Your task to perform on an android device: Go to the library tab, create the playlist named "Song," and add video to the created playlist.
Image 0: 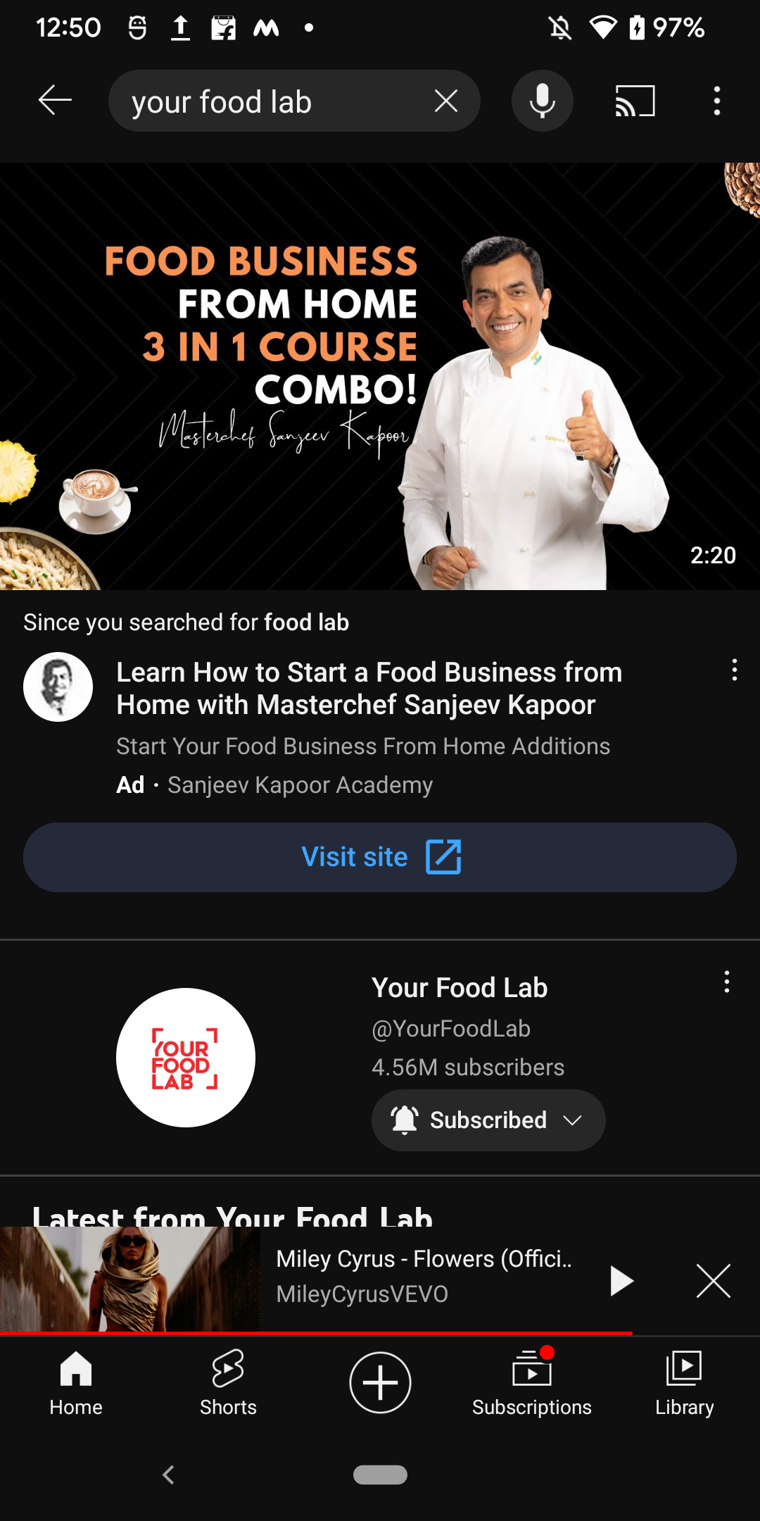
Click on the library tab at the bottom right corner
Step 0: click (684, 1381)
Image 1: 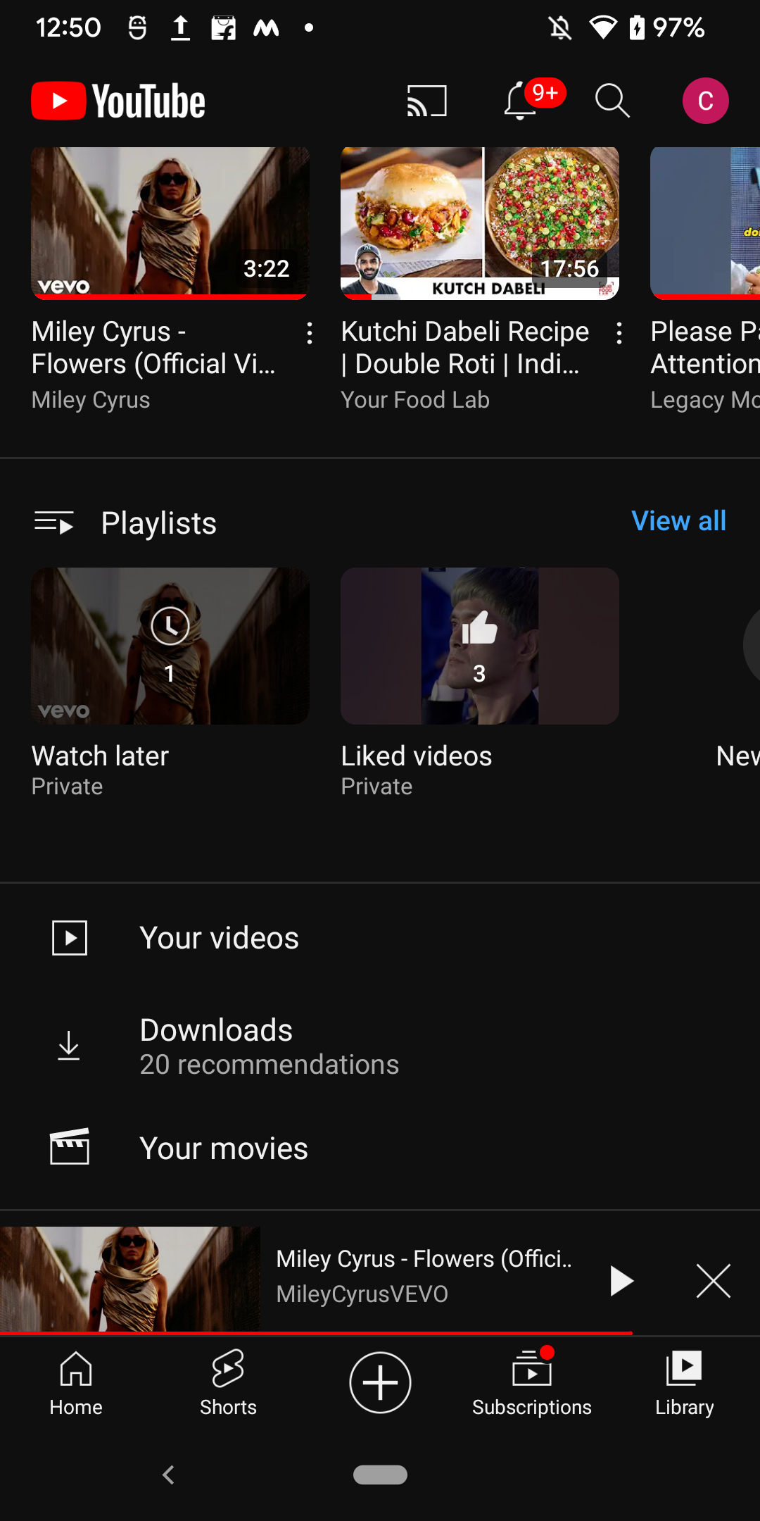
Click on new playlist
Step 1: click (697, 725)
Image 2: 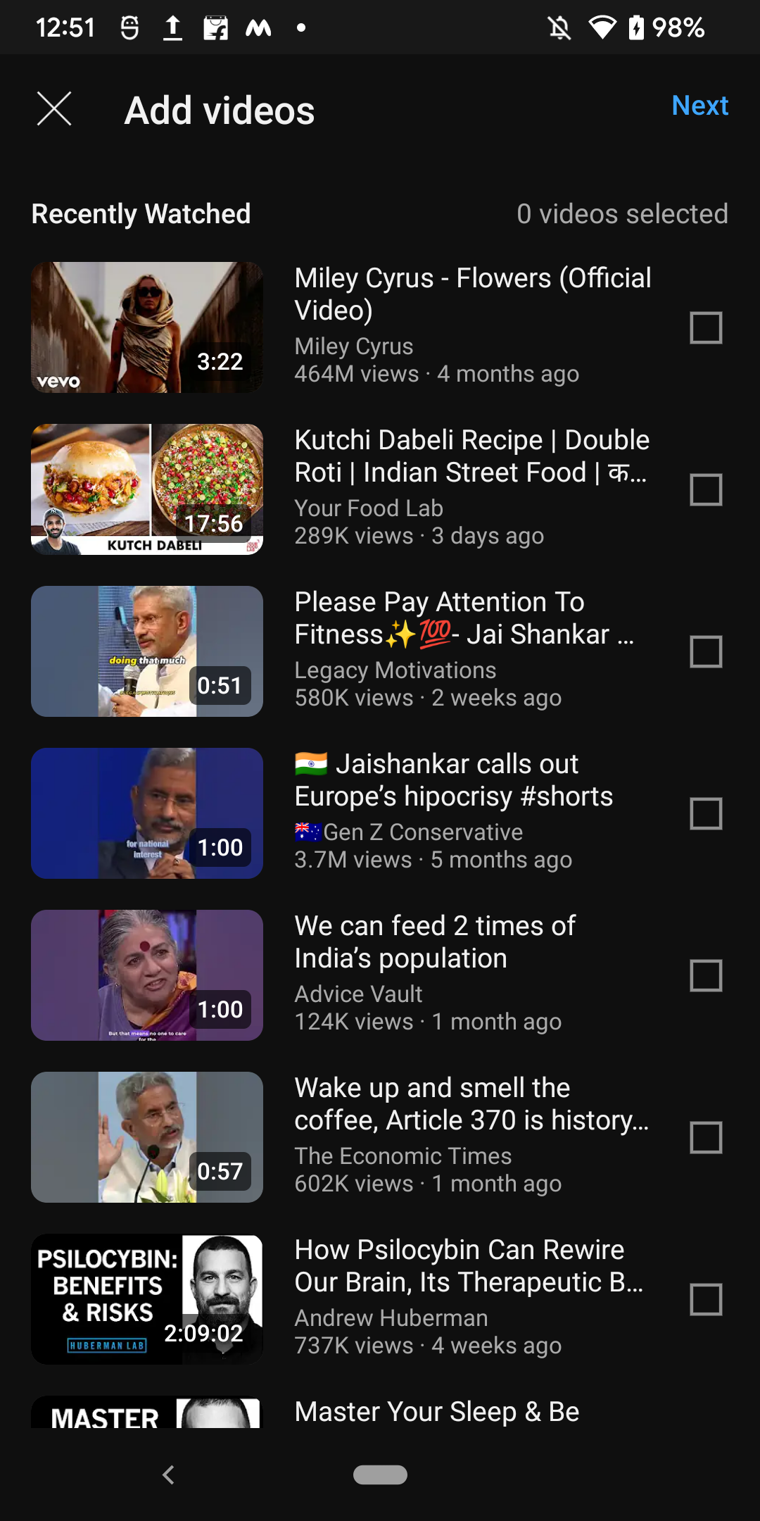
select the first and second video
Step 2: click (380, 327)
Image 3: 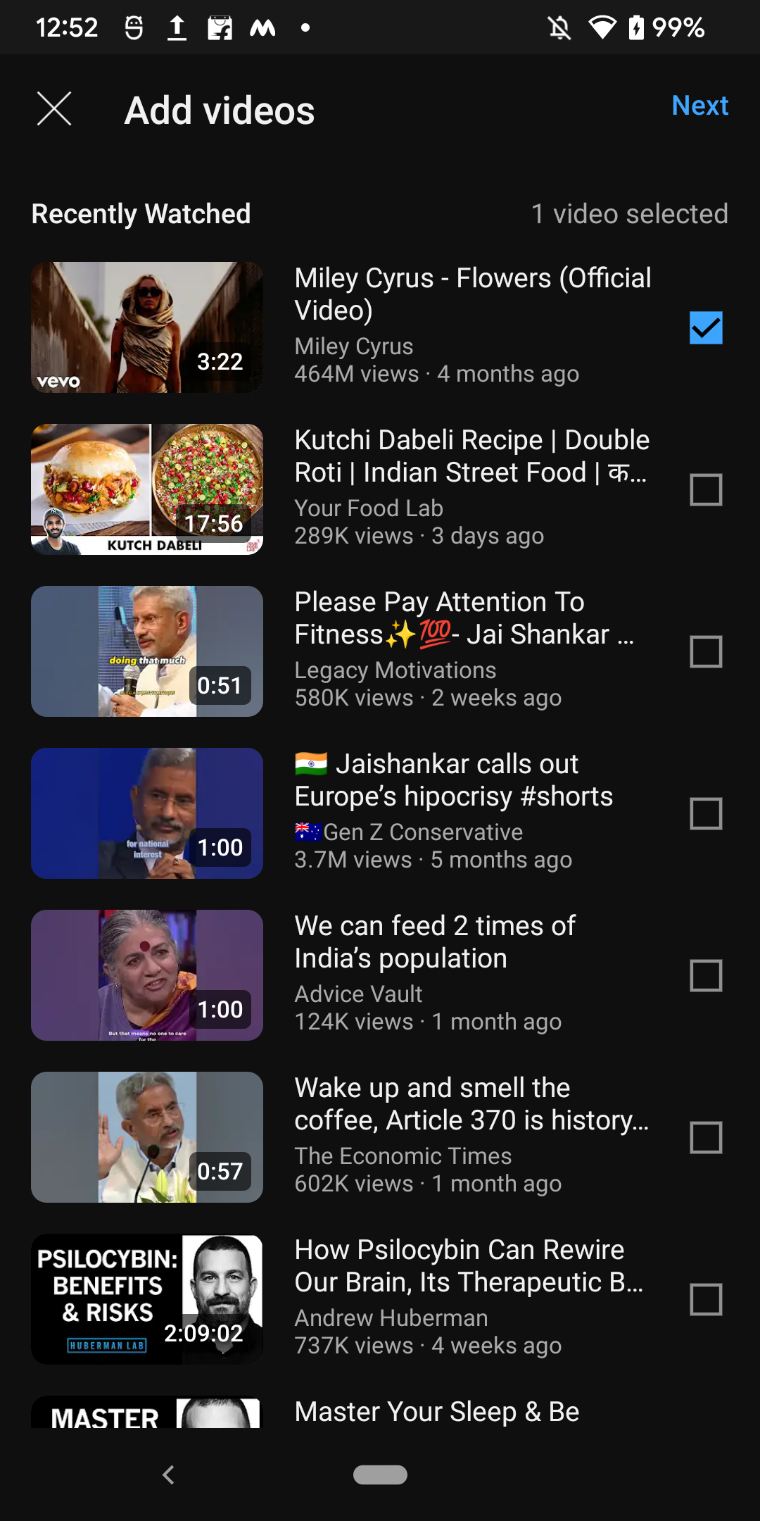
select the first and second video
Step 3: click (380, 489)
Image 4: 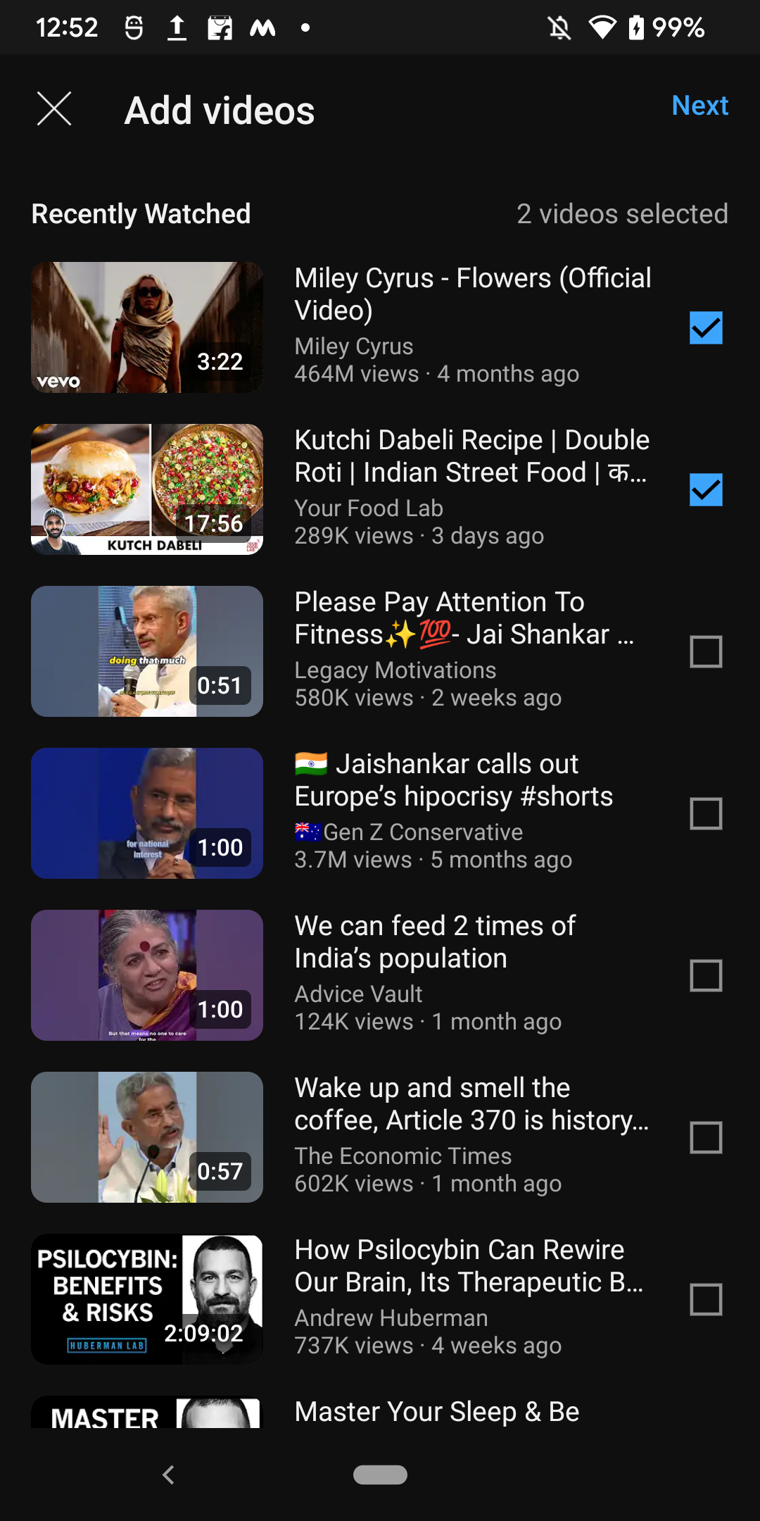
Click on the next button at the top right corner
Step 4: click (700, 104)
Image 5: 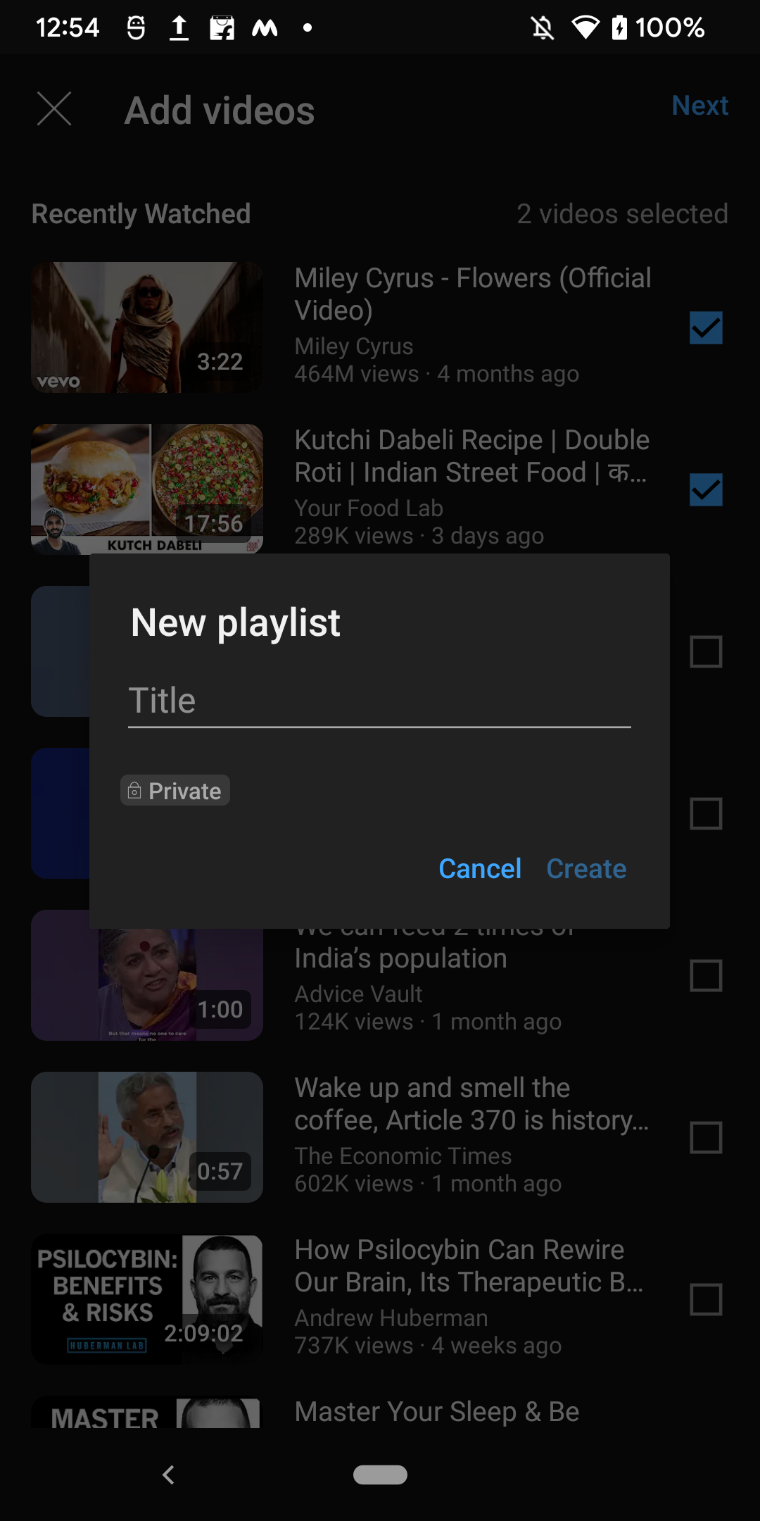
Click on the title text box
Step 5: click (379, 699)
Image 6: 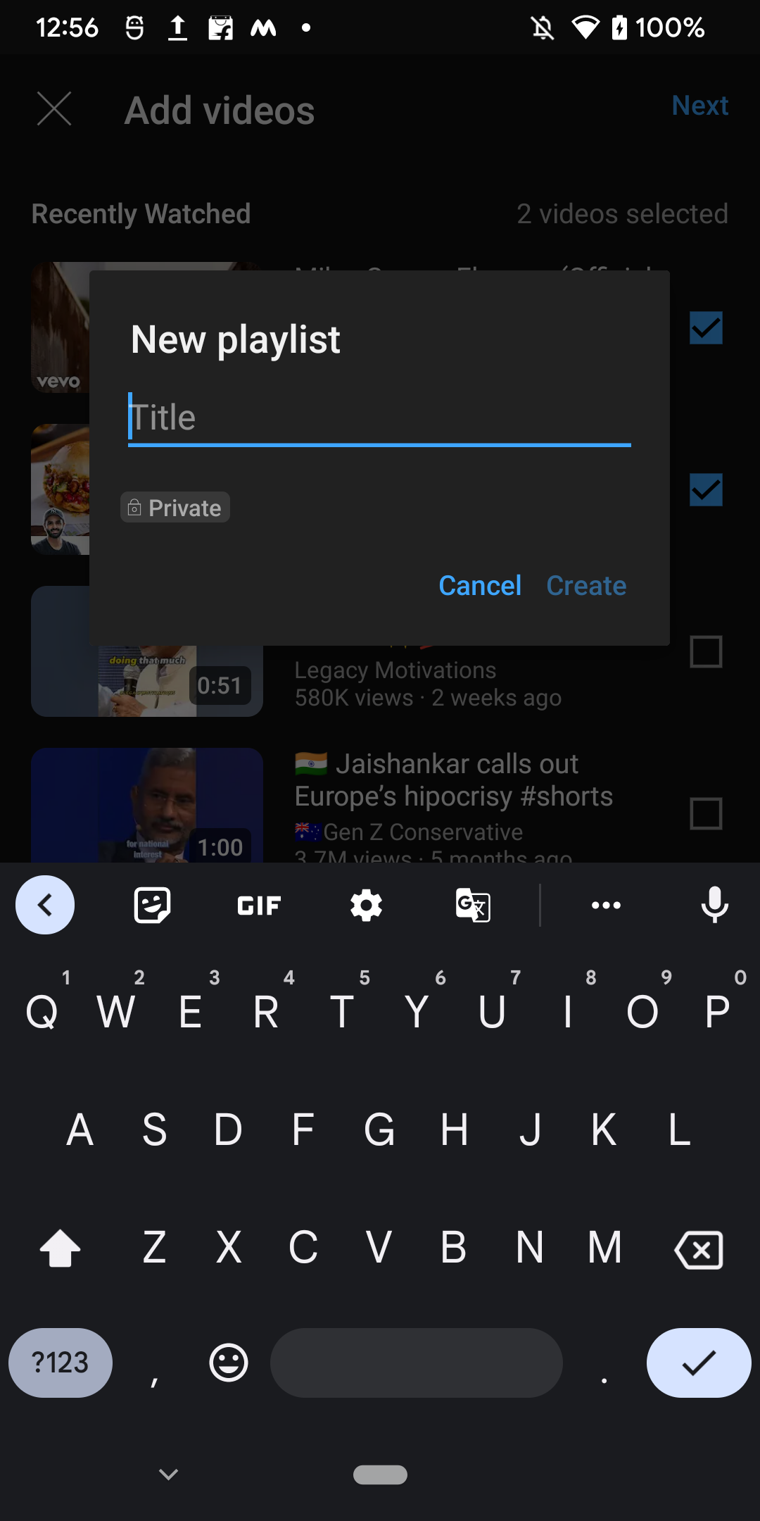
Add title as Song
Step 6: type "Song"
Image 7: 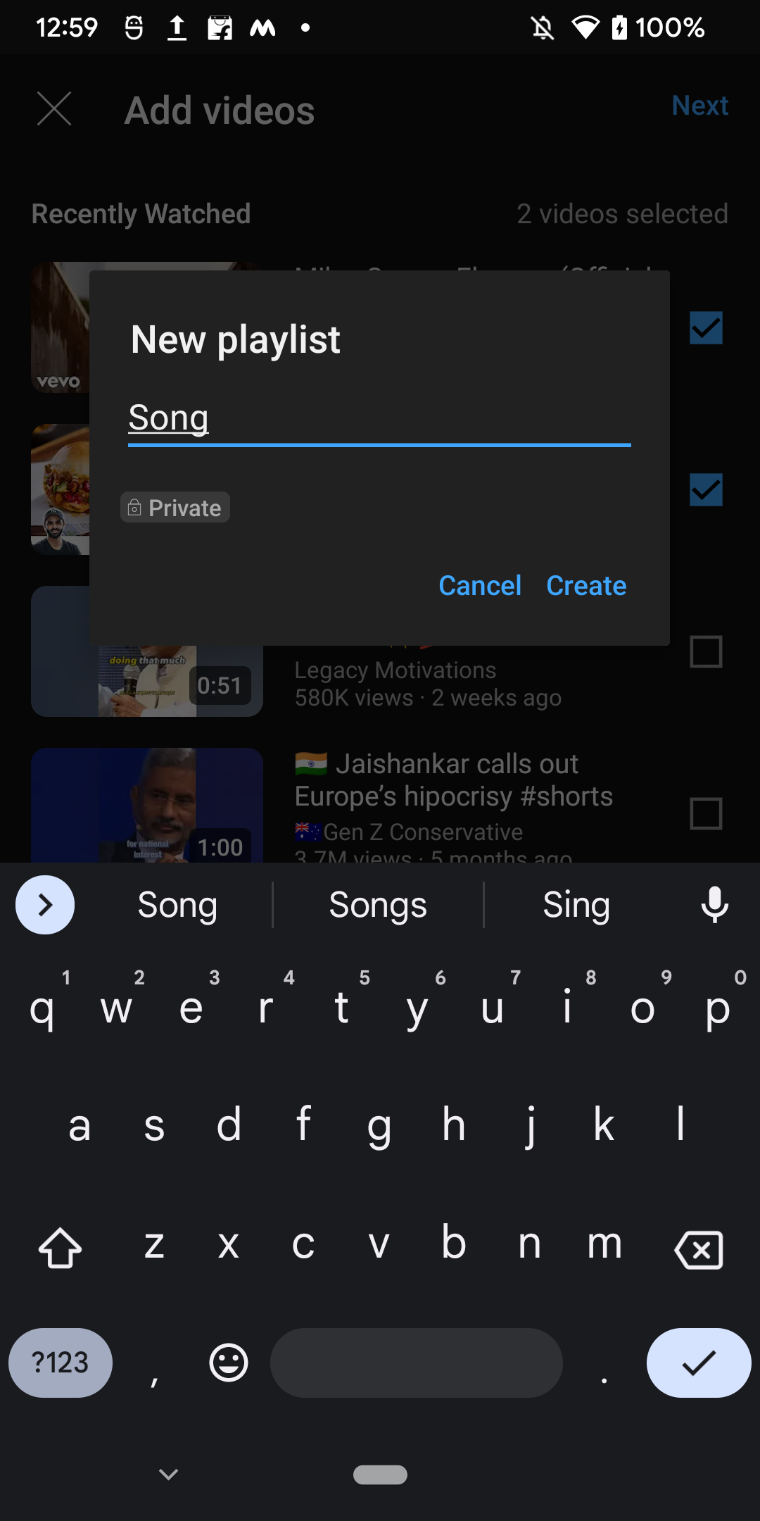
Click on the create button 
Step 7: click (586, 584)